Your task to perform on an android device: Go to the SideChef app and give the review, "Love it!! It is a very refreshing drink" for the Paradise Cocktail.
Image 0: 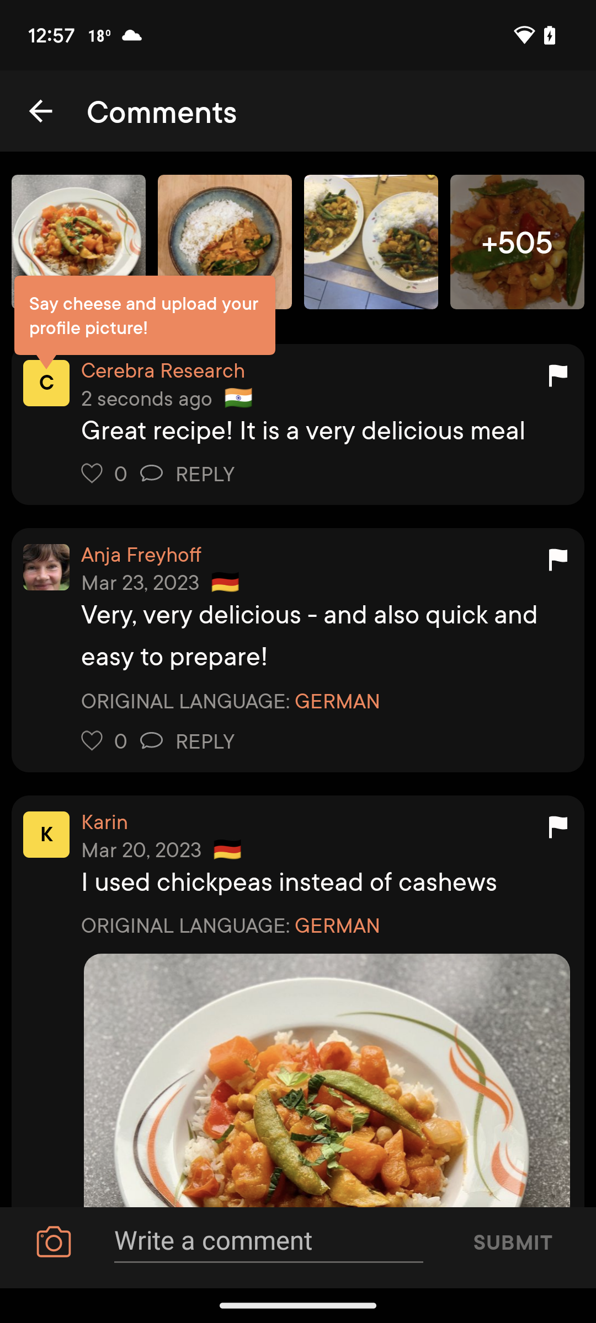
Open SideChef app
Step 0: open app "SideChef"
Image 1: 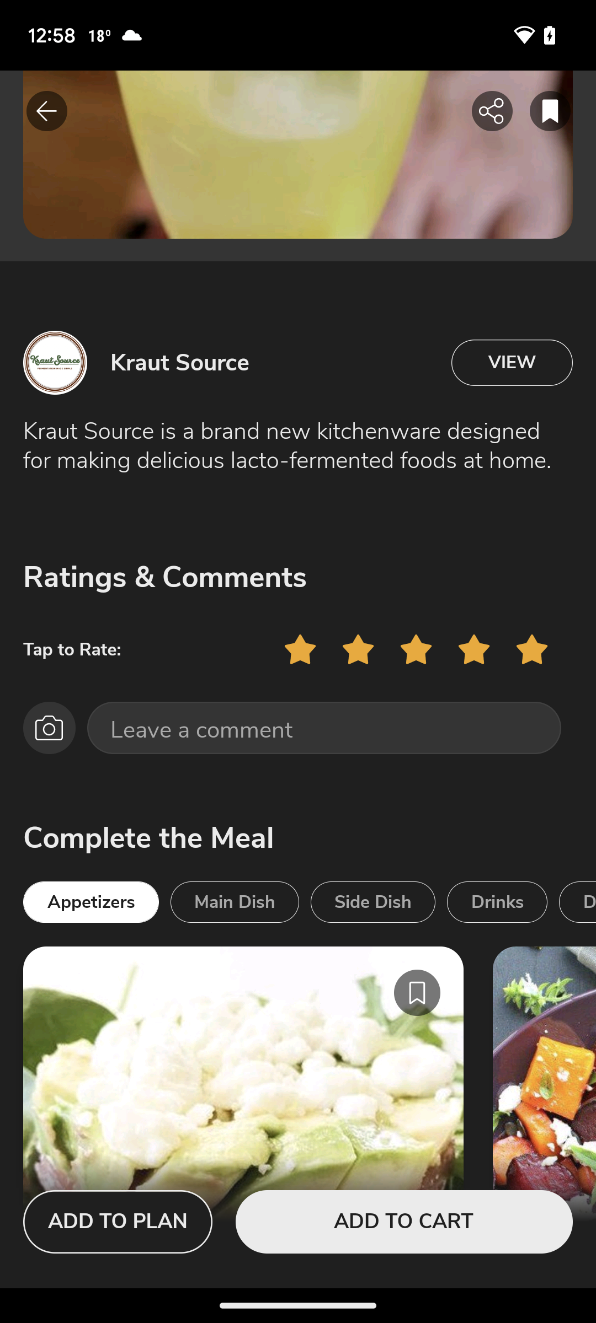
Click on the "Leave a comment" text box
Step 1: click (324, 728)
Image 2: 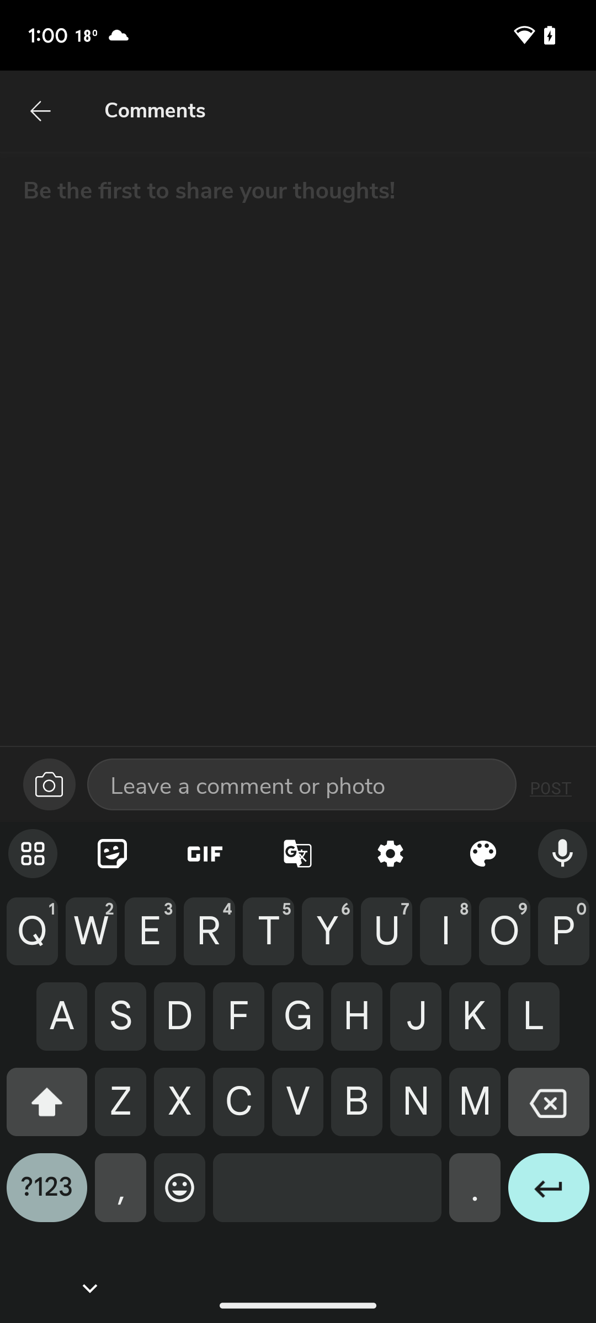
Add a review "Love it!! It is a very refreshing drink"
Step 2: type "Love it!! It is a very refreshing drink"
Image 3: 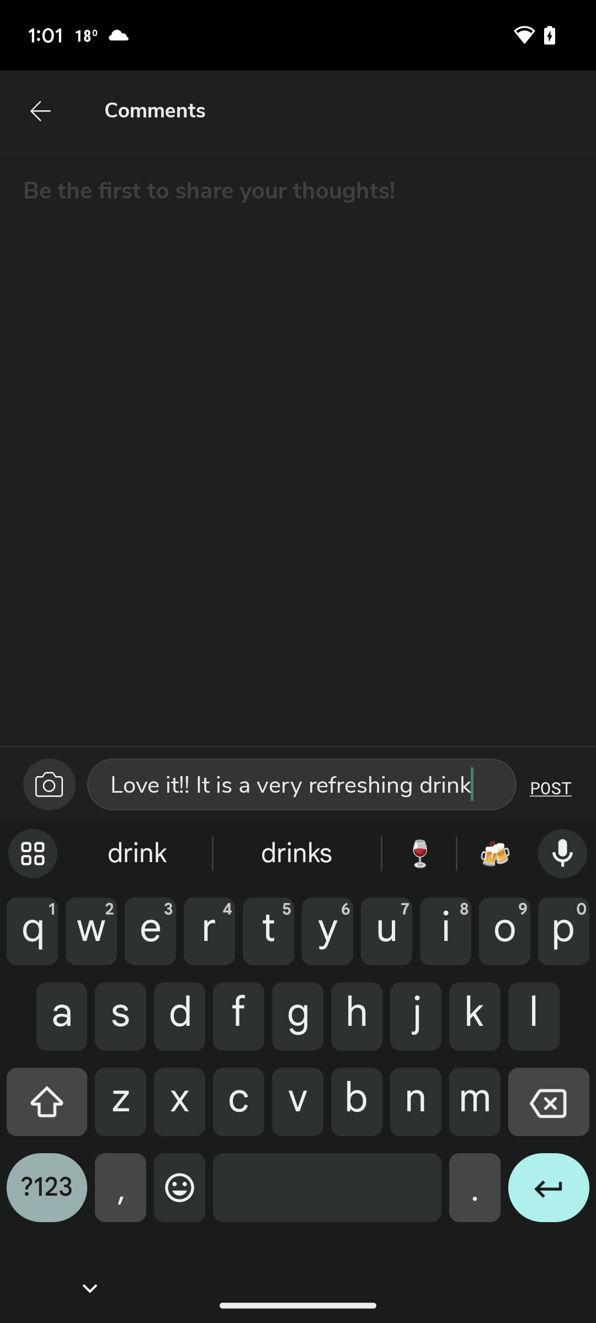
Click on the post button at the right above the keyboard
Step 3: click (551, 787)